Your task to perform on an android device: Go to the Kitchen Stories app and give the review, That was a delicious meal. for one-pot pasta  
Image 0: 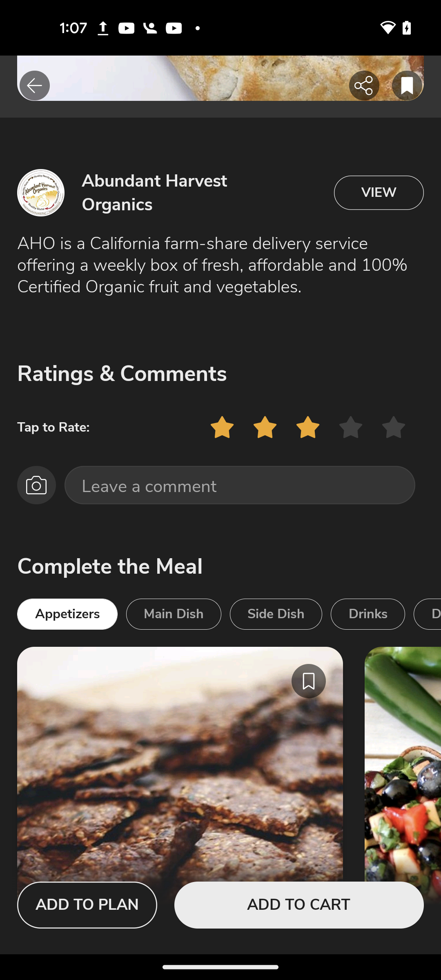
open kitchen stories 
Step 0: open app "Kitchen Stories"
Image 1: 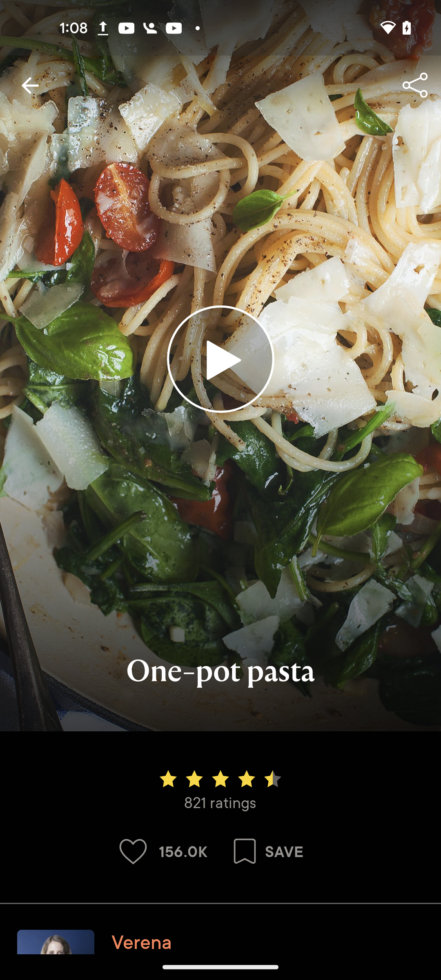
swipe up
Step 1: scroll down
Image 2: 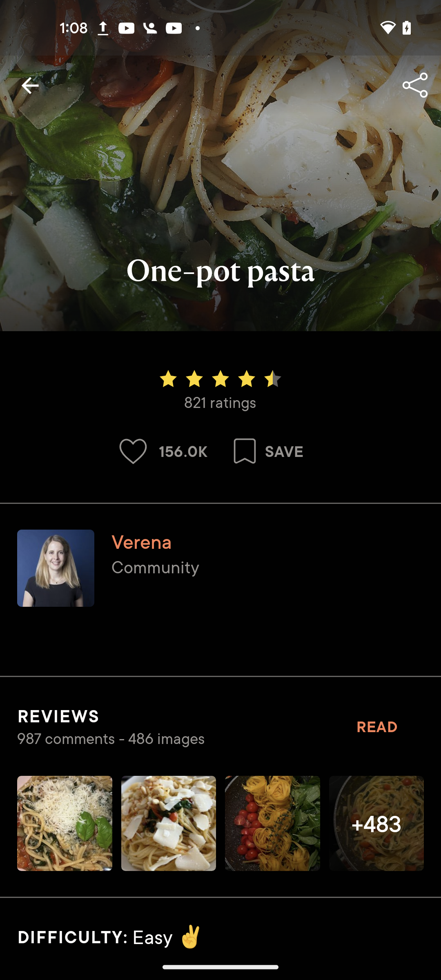
Click on the Read button at the right side of the screen 
Step 2: click (376, 726)
Image 3: 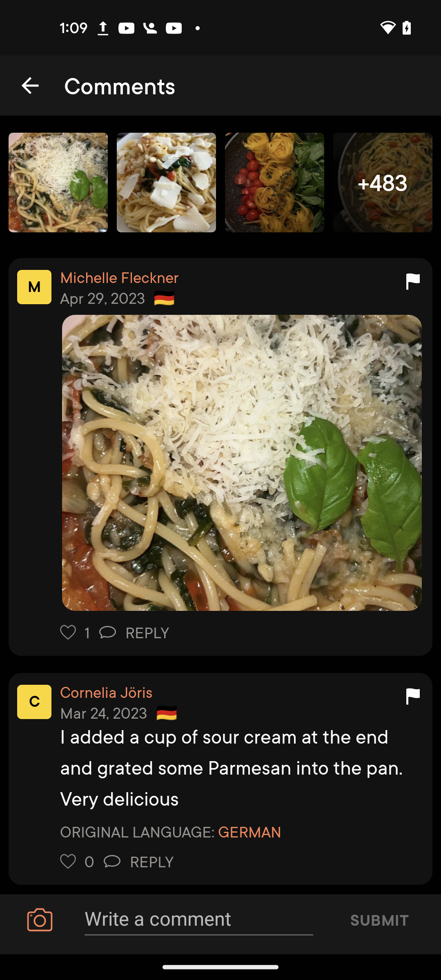
Click on the write a comment section
Step 3: click (198, 920)
Image 4: 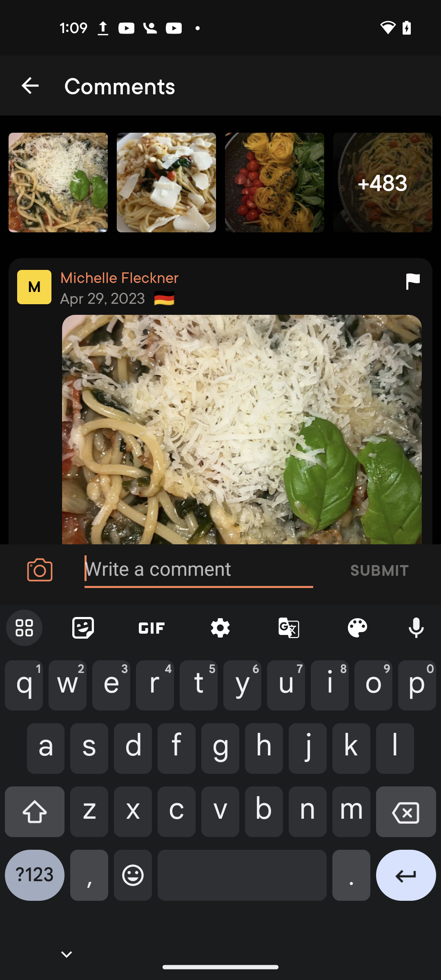
Enter a review That was a delicious meal
Step 4: type "That was a delicious meal"
Image 5: 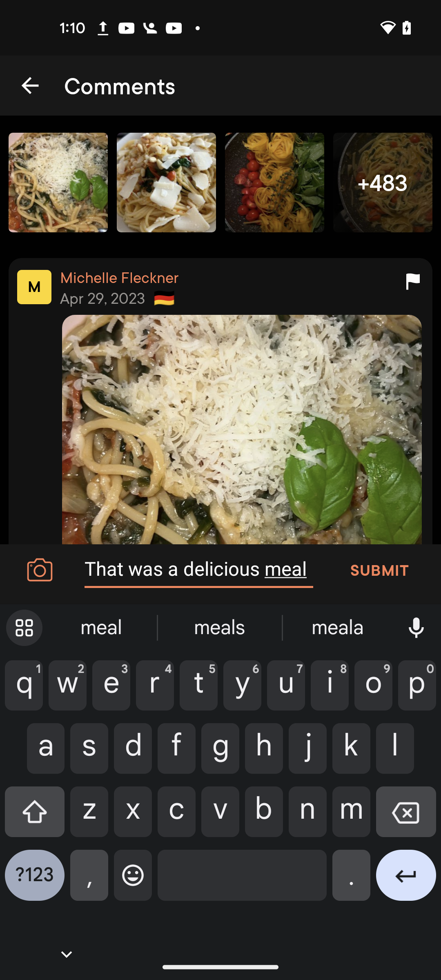
Click on the submit button 
Step 5: click (379, 570)